Your task to perform on an android device: Open the Heartfulness app, I would like to listen to a personalized guided meditation for 15 minutes to help me be productive throughout the day.
Image 0: 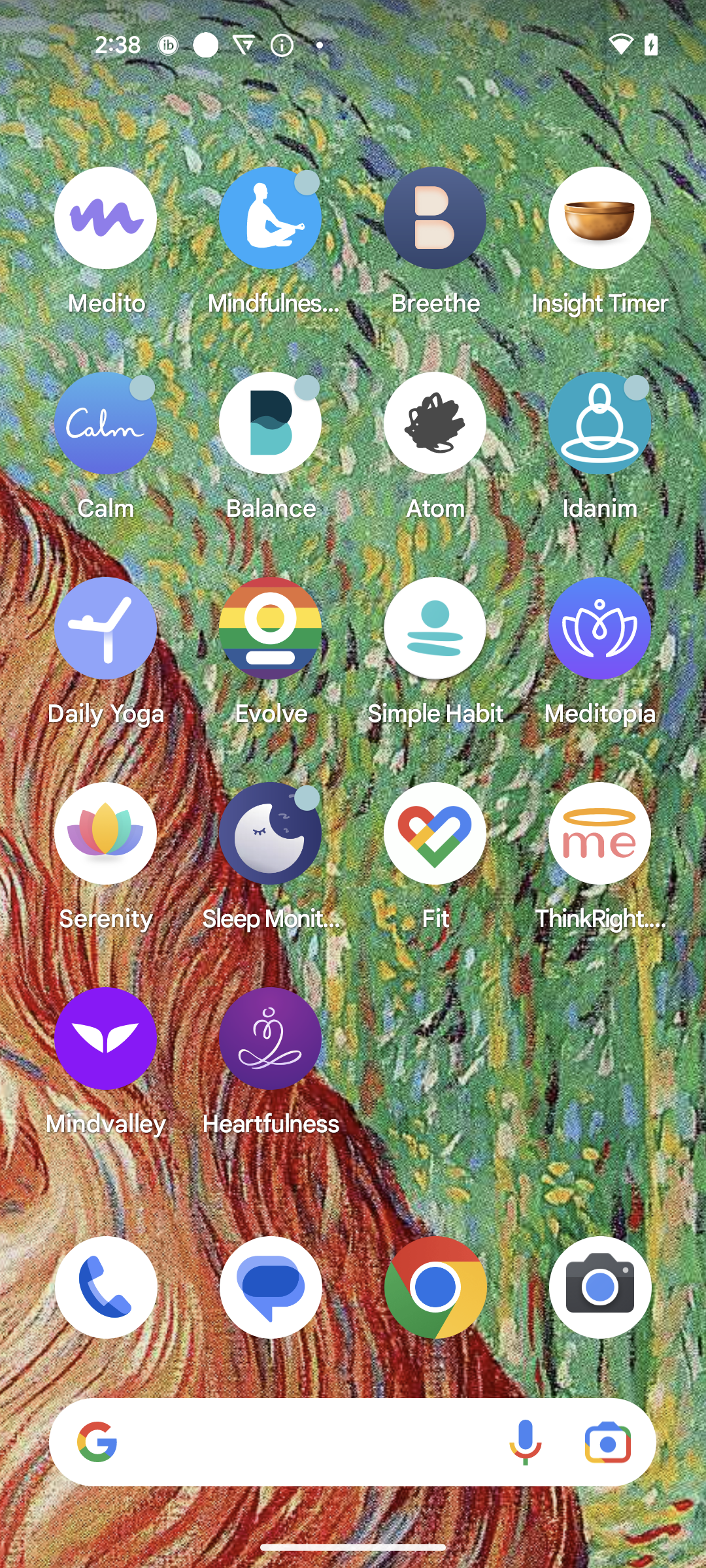
Open the Heartfulness app
Step 0: open app "Heartfulness"
Image 1: 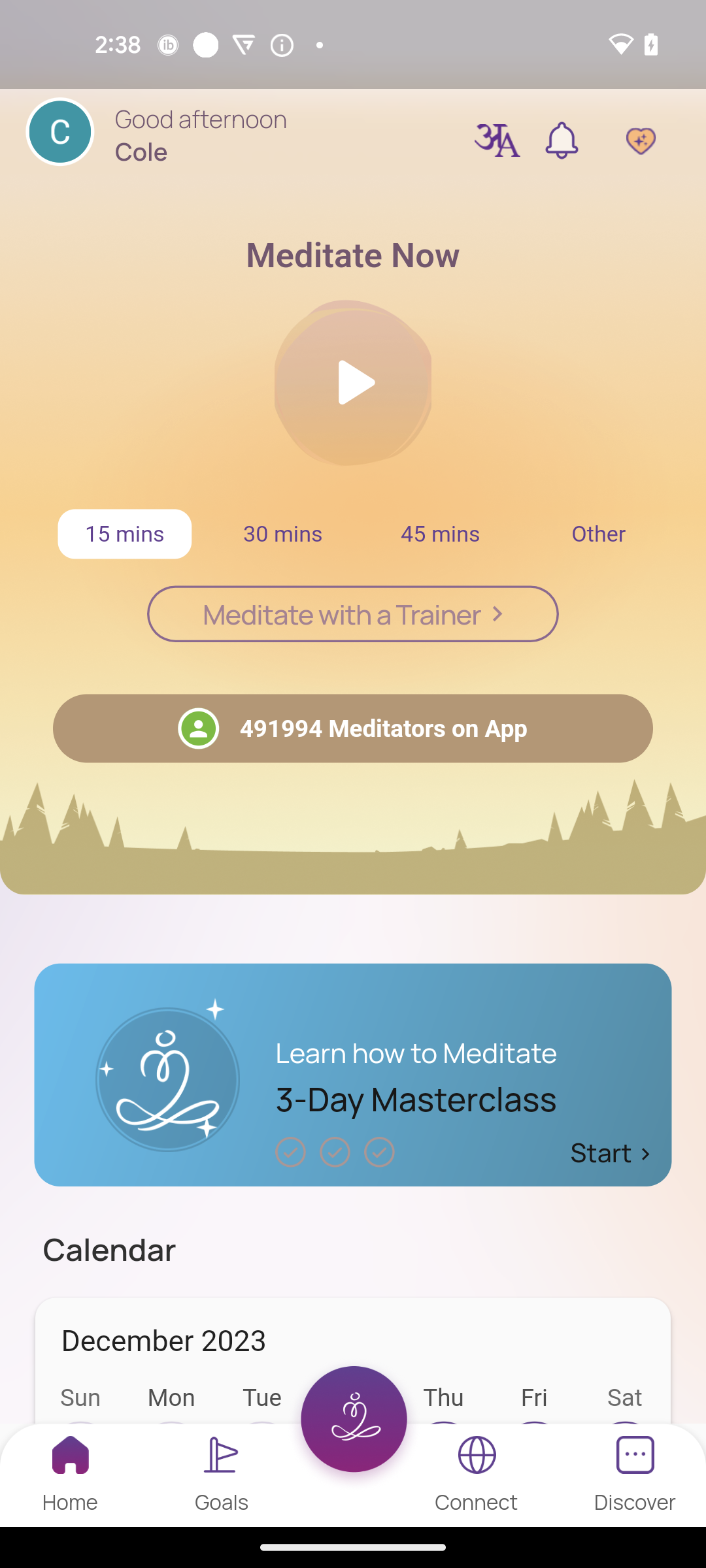
Click on the Play button
Step 1: click (353, 757)
Image 2: 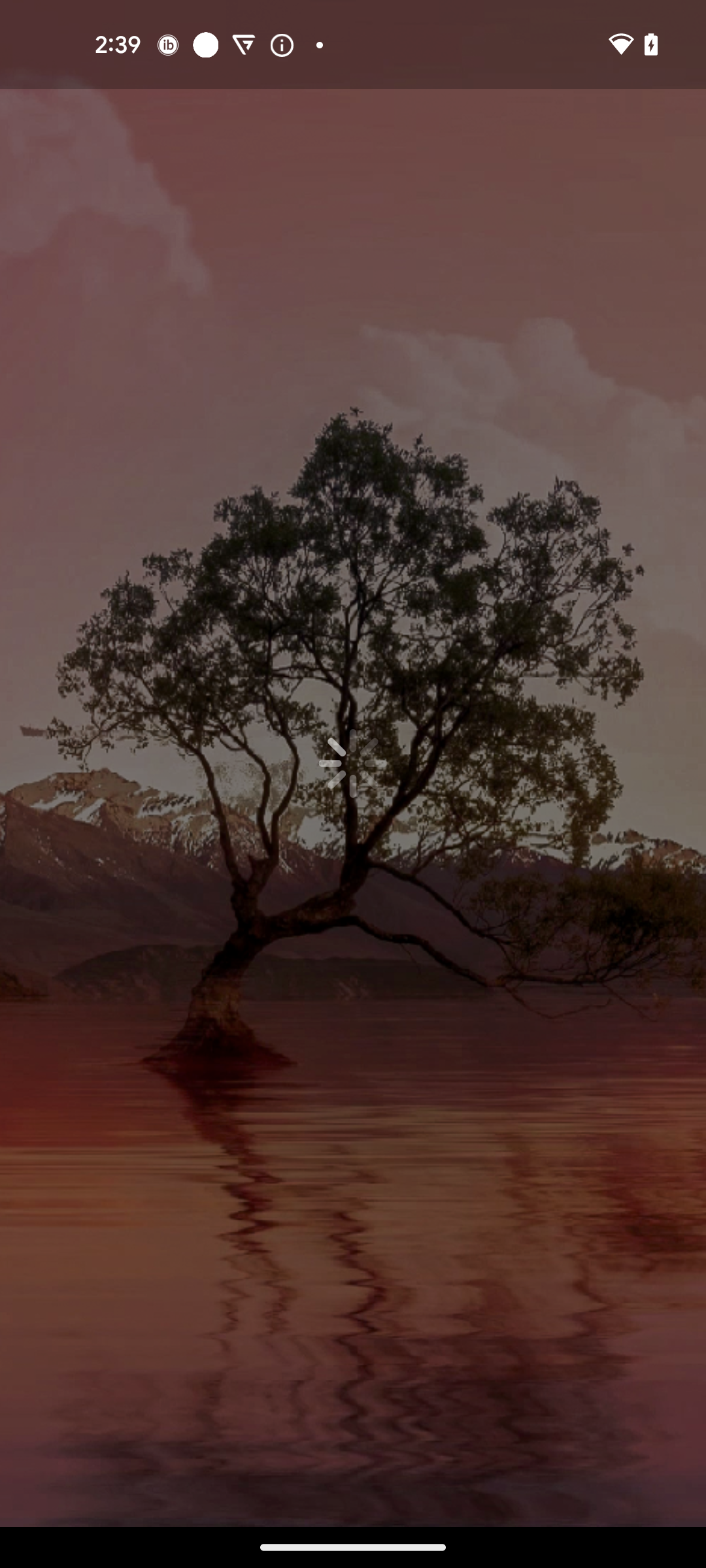
Click on the Play button
Step 2: wait